Your task to perform on an android device: Since I have some free time, I'm considering making a drawing with the Sketchbook app and changing the canvas size to 1080 x 2272.
Image 0: 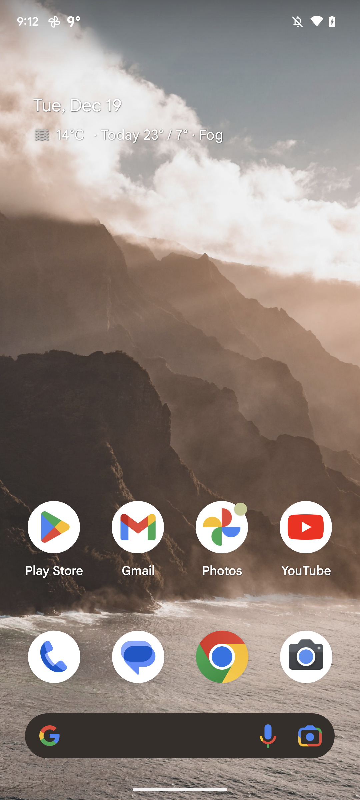
Open Sketchbook app
Step 0: open app "Sketchbook"
Image 1: 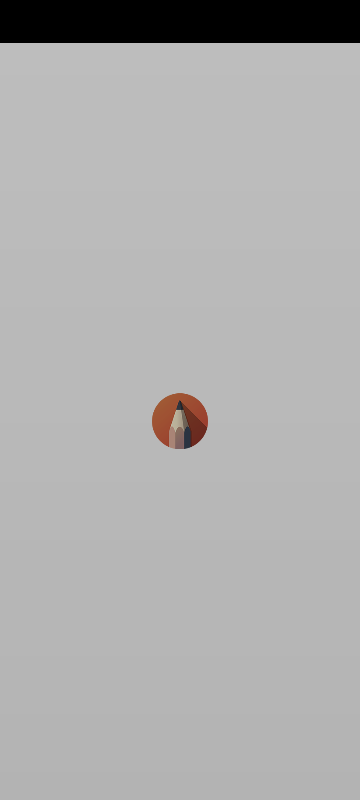
Open Sketchbook app
Step 1: wait
Image 2: 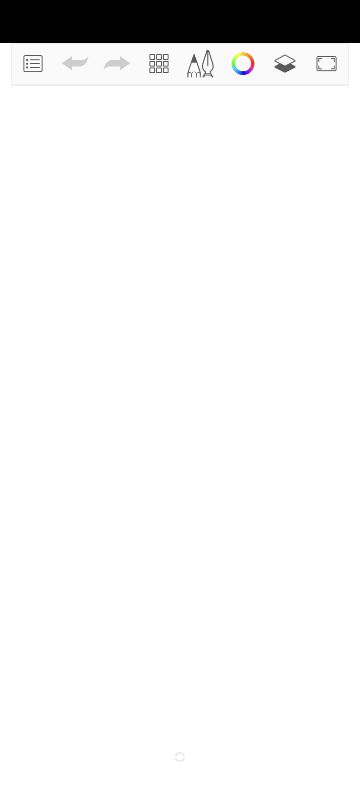
Click on menu icon at the top left corner of the screen 
Step 2: click (28, 62)
Image 3: 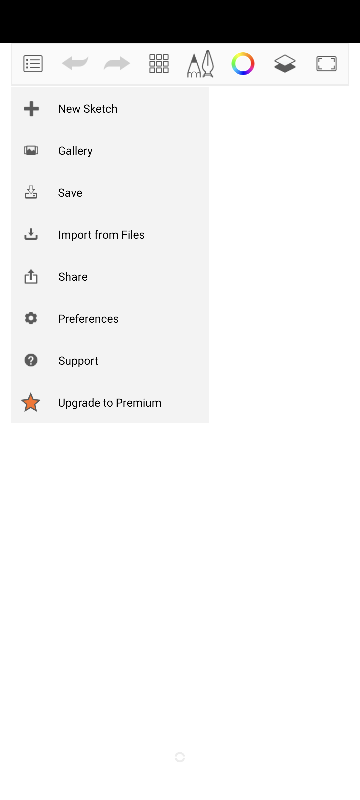
Click on New Sketch
Step 3: click (88, 108)
Image 4: 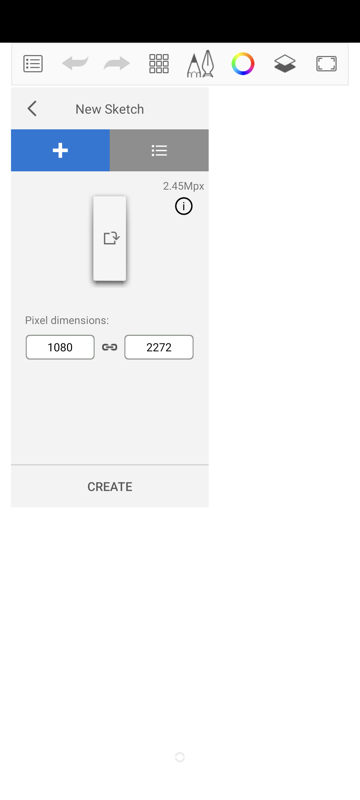
Click on Create 
Step 4: click (110, 486)
Image 5: 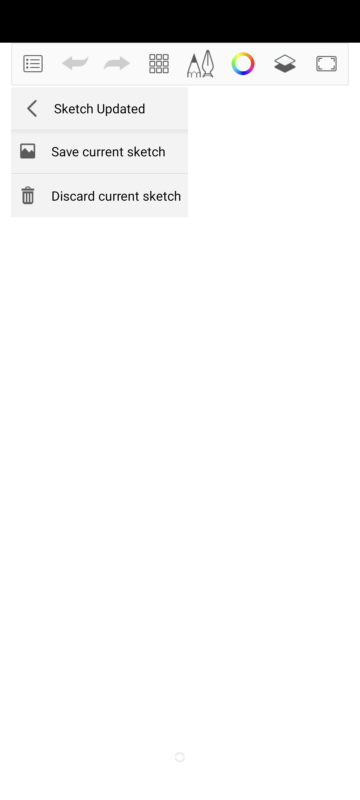
Click on Discard current sketch
Step 5: click (116, 195)
Image 6: 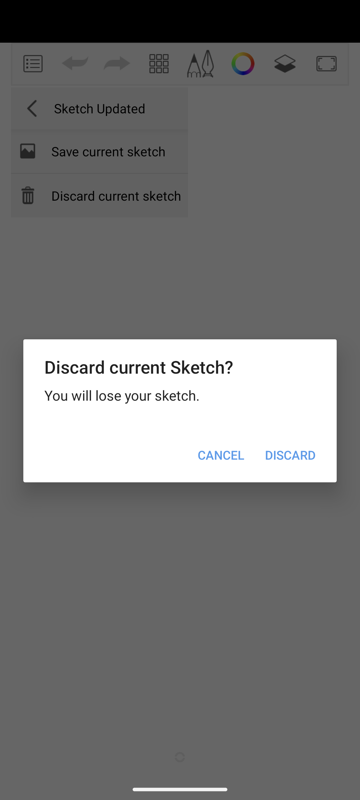
Click on Discard
Step 6: click (290, 455)